Your task to perform on an android device: Share the schedule of trains from "Rome (Italy) to Canzo (Italy)" with my friend Natalie Larson on the Gmail app with the ID "natalie.larson1998@gmail.com.
Image 0: 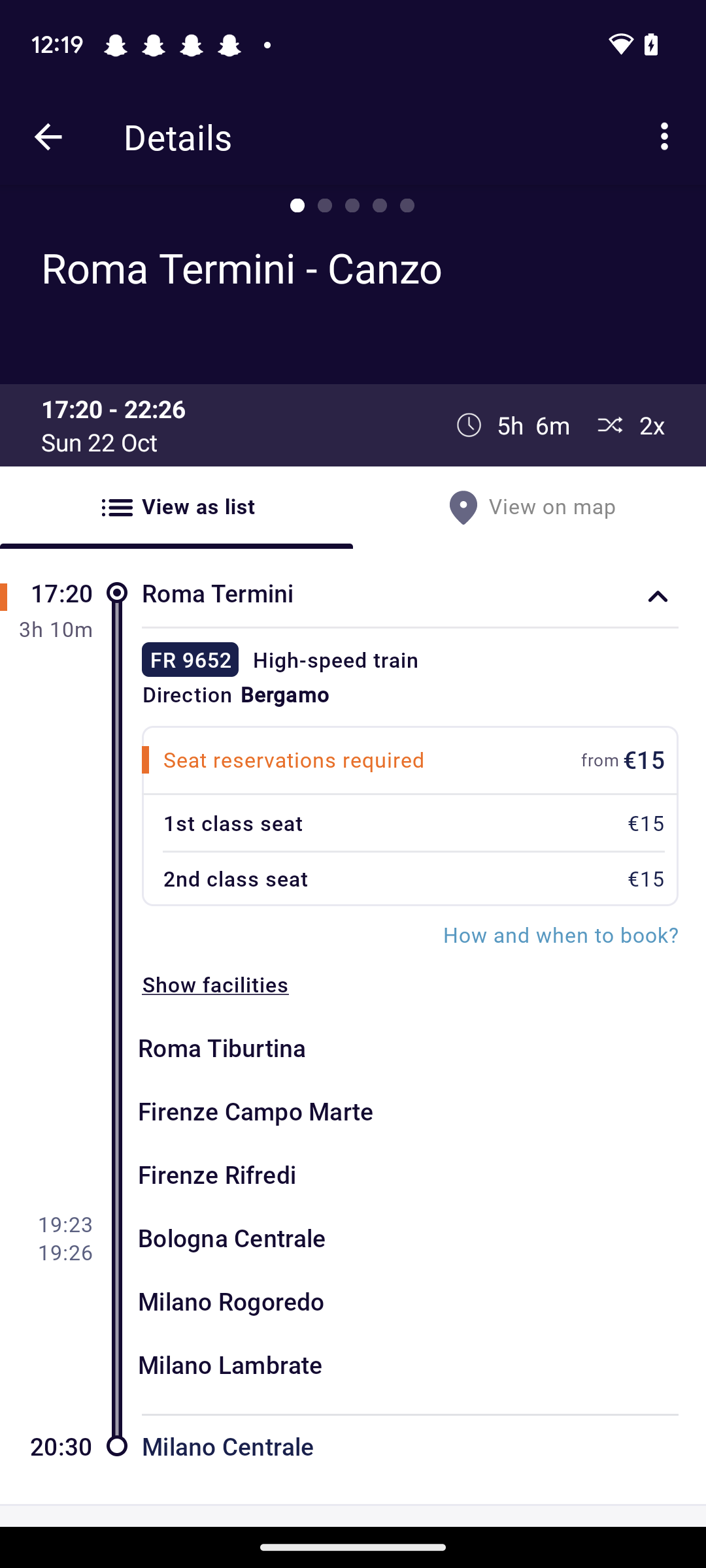
Click on the three dots at the top right corner.
Step 0: click (664, 137)
Image 1: 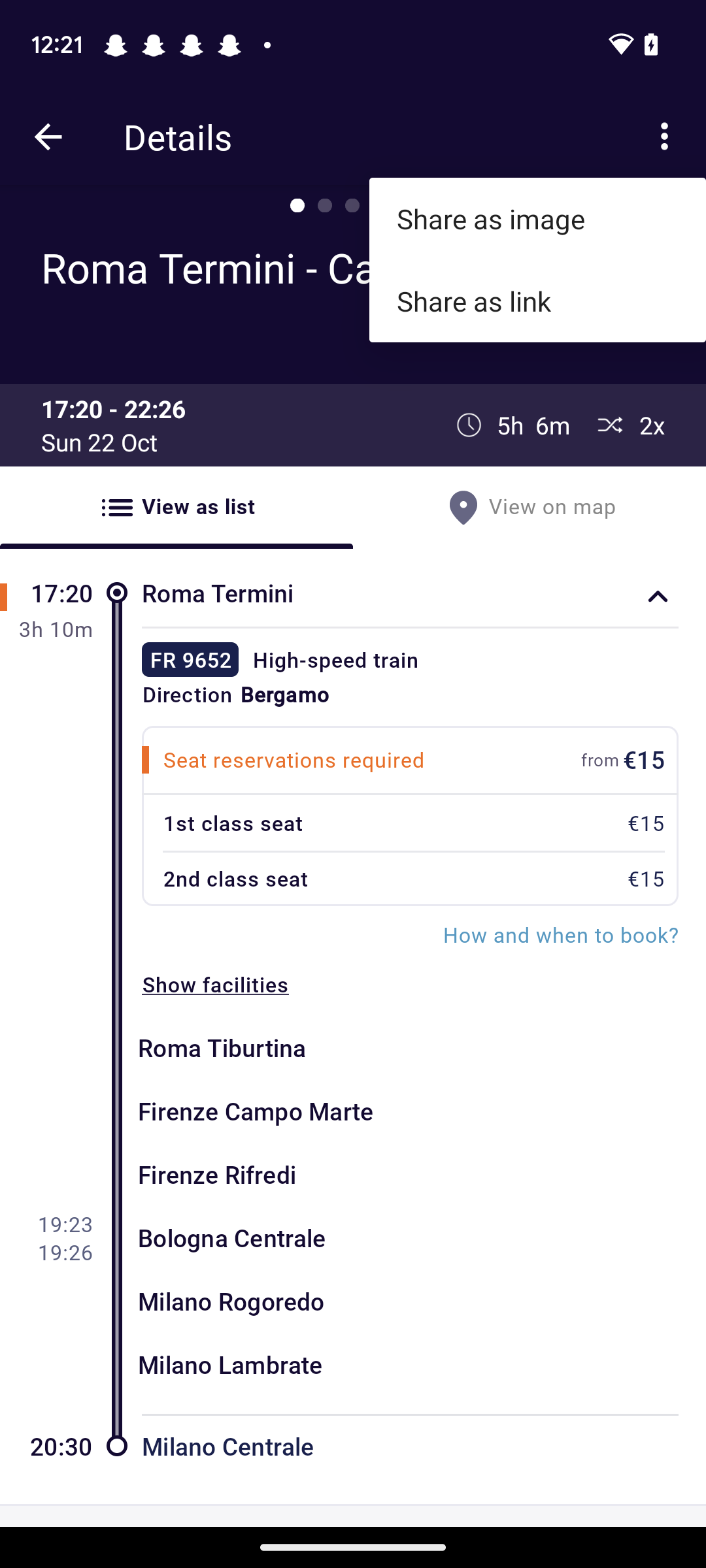
Click on the tab "Share as link".
Step 1: click (537, 301)
Image 2: 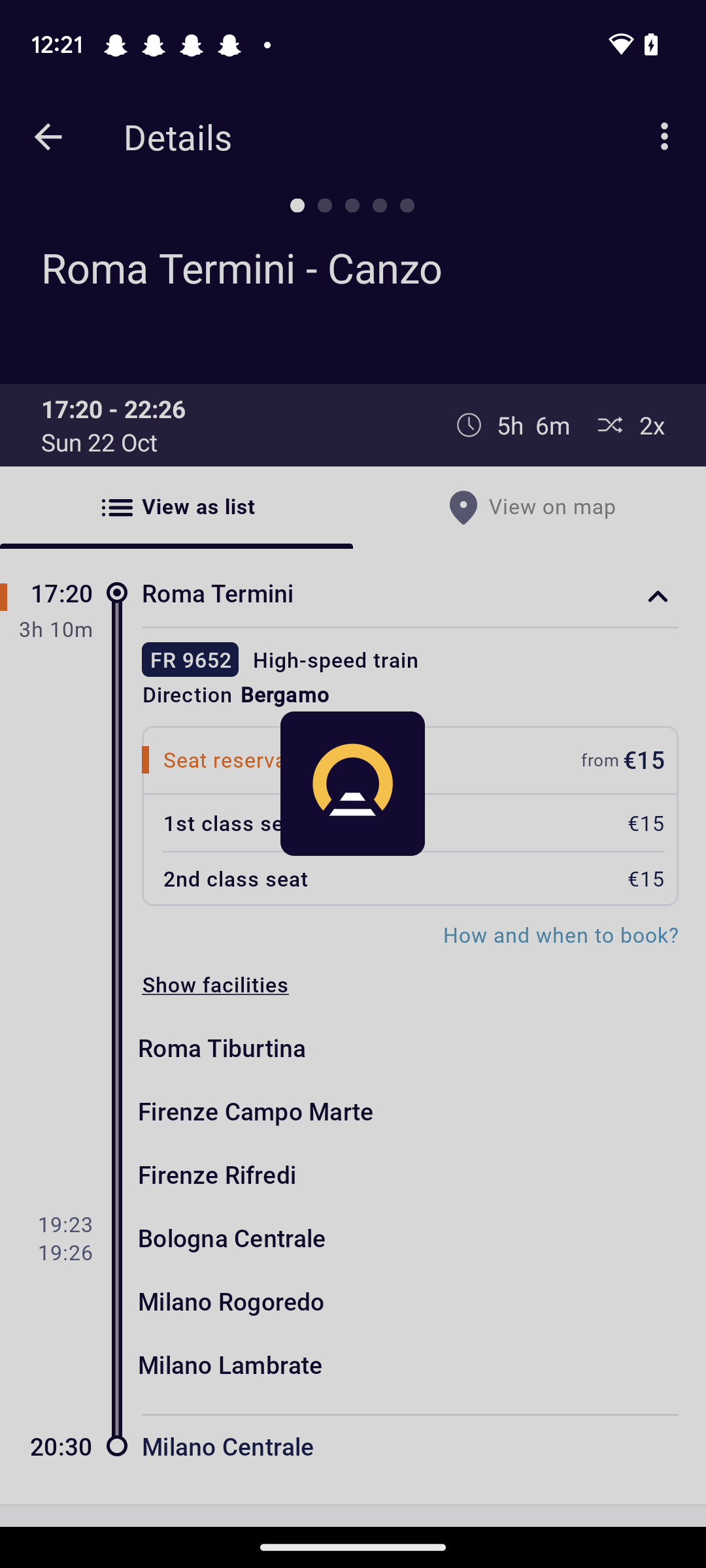
Click on the tab "Share as link".
Step 2: wait
Image 3: 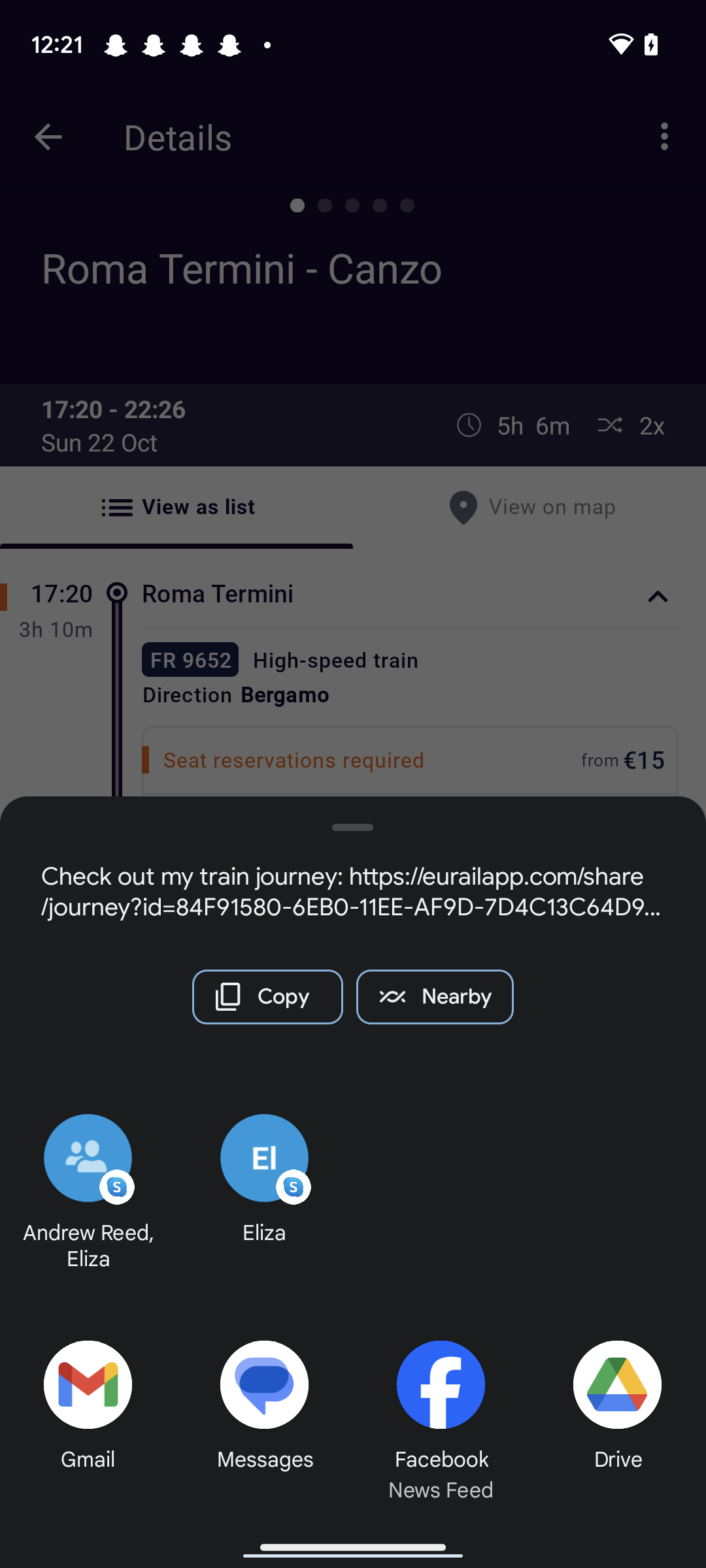
Click on the gmail icon at the bottom left corner of the screen.
Step 3: click (87, 1384)
Image 4: 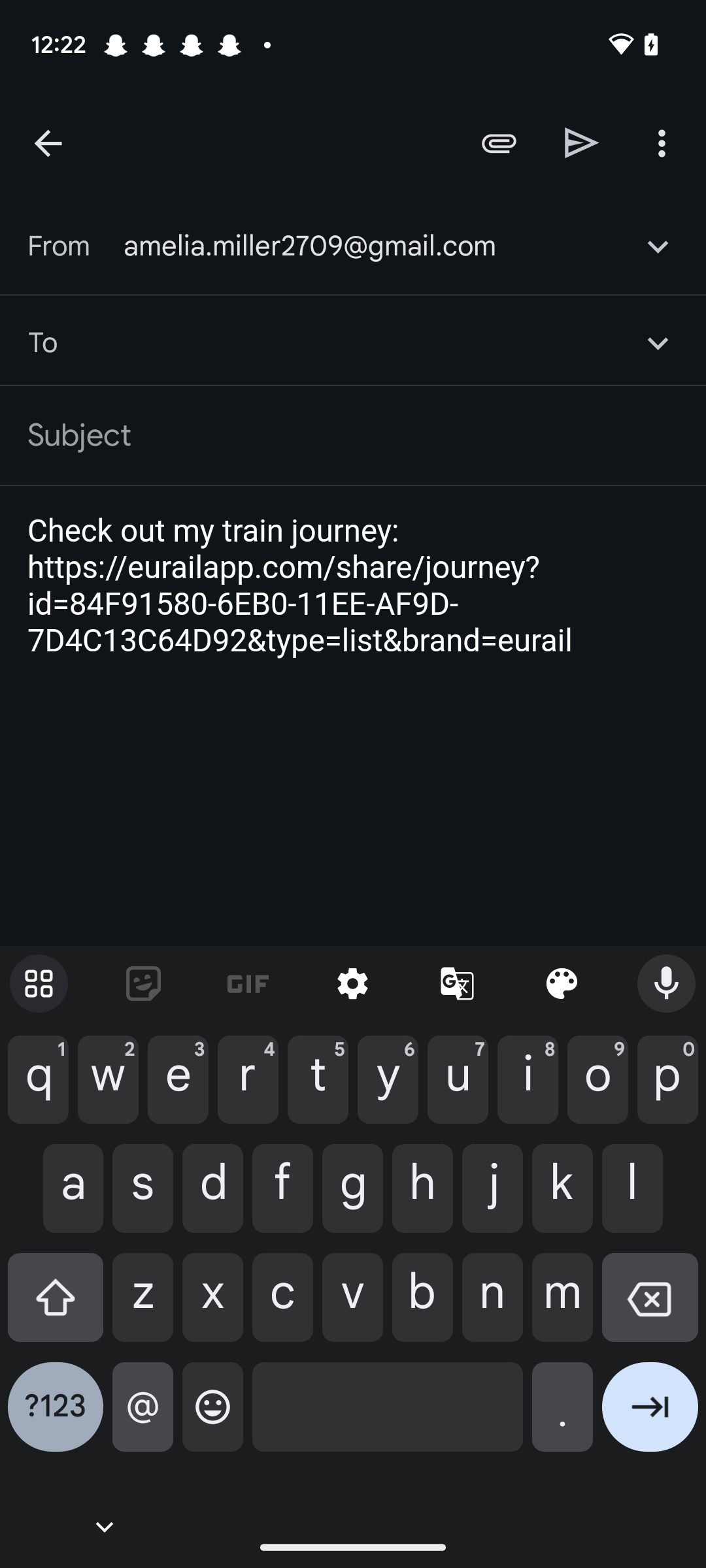
Type id-natalie.larson1998@gmail.com in the second input box.
Step 4: type "natalie.larson1998@gmail.com"
Image 5: 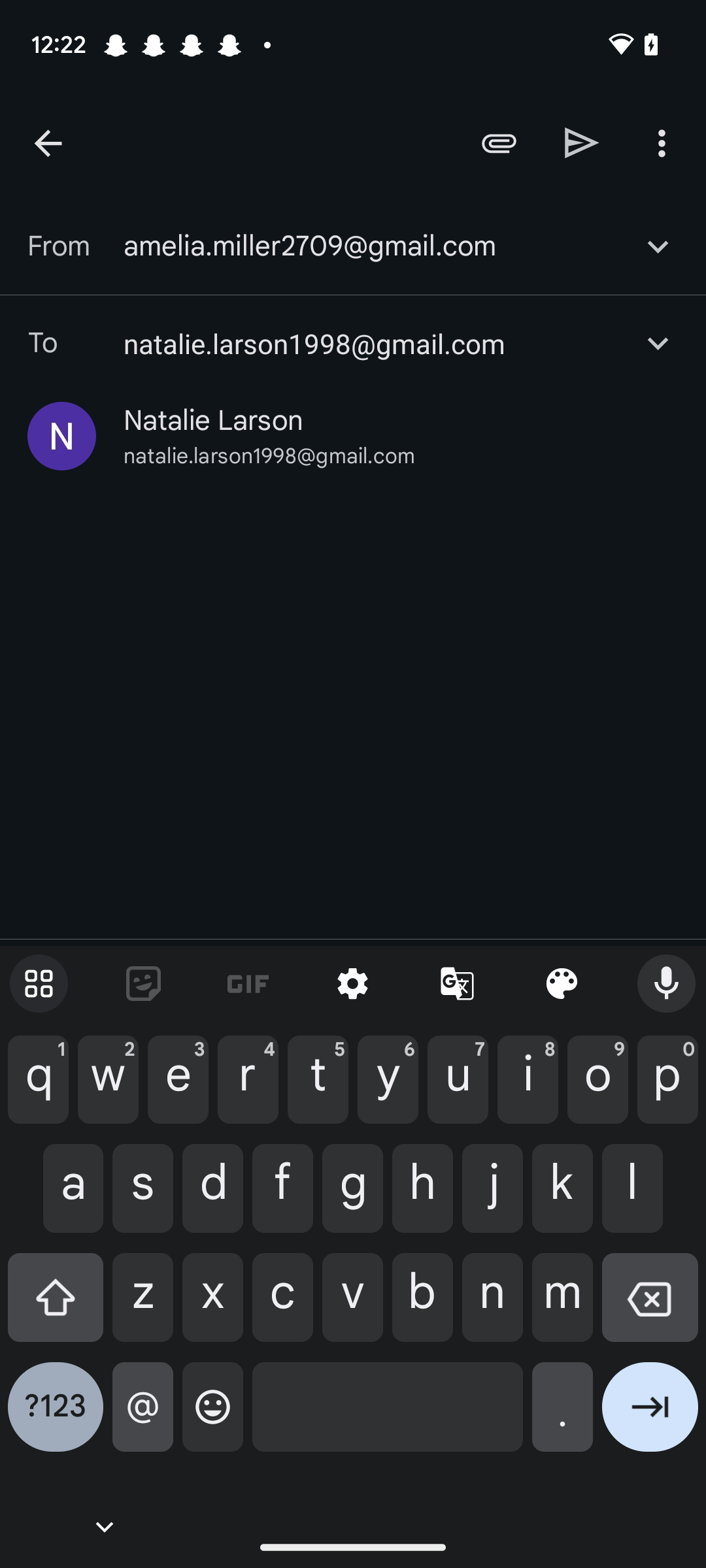
Click on the Share icon on the left side of the three dots in the top right corner of the screen.
Step 5: click (582, 142)